Your task to perform on an android device: Tomorrow, my friend will come to my place in Lyon City. He is new in this city and doesn't know any places in it, so I want to share my location.
Image 0: 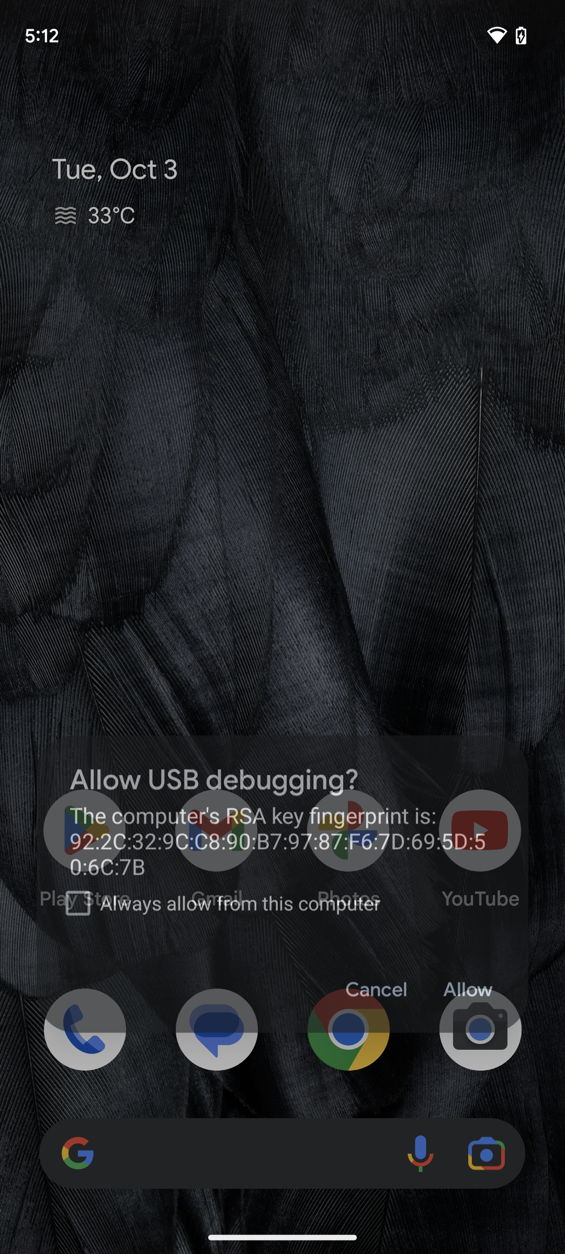
open the Google Maps app
Step 0: open app "Maps"
Image 1: 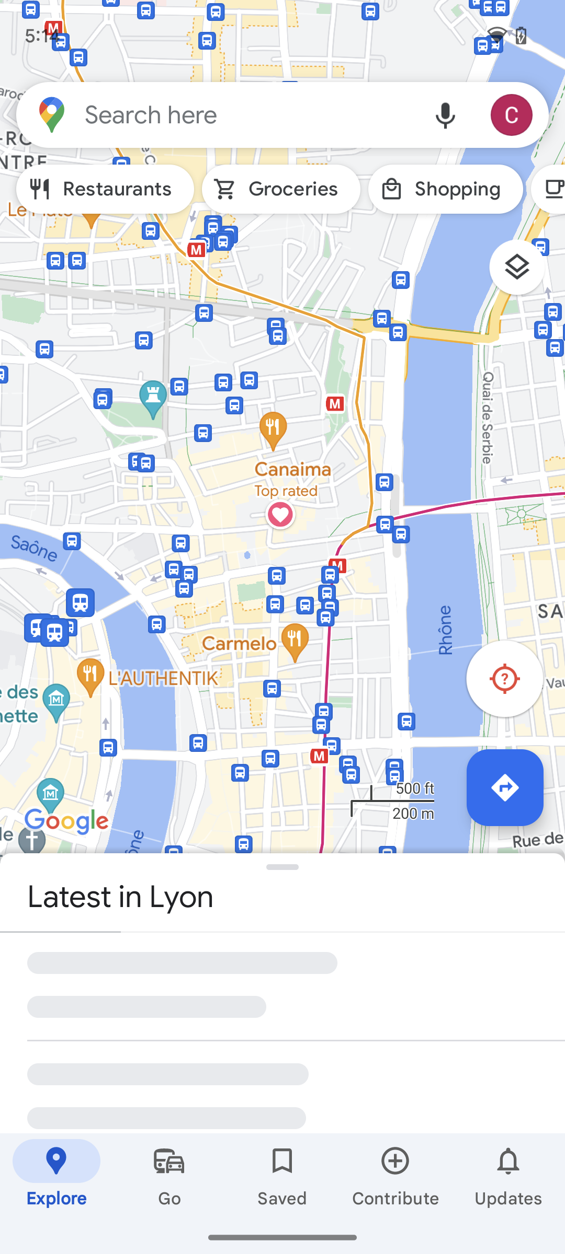
open the Google Maps app
Step 1: wait
Image 2: 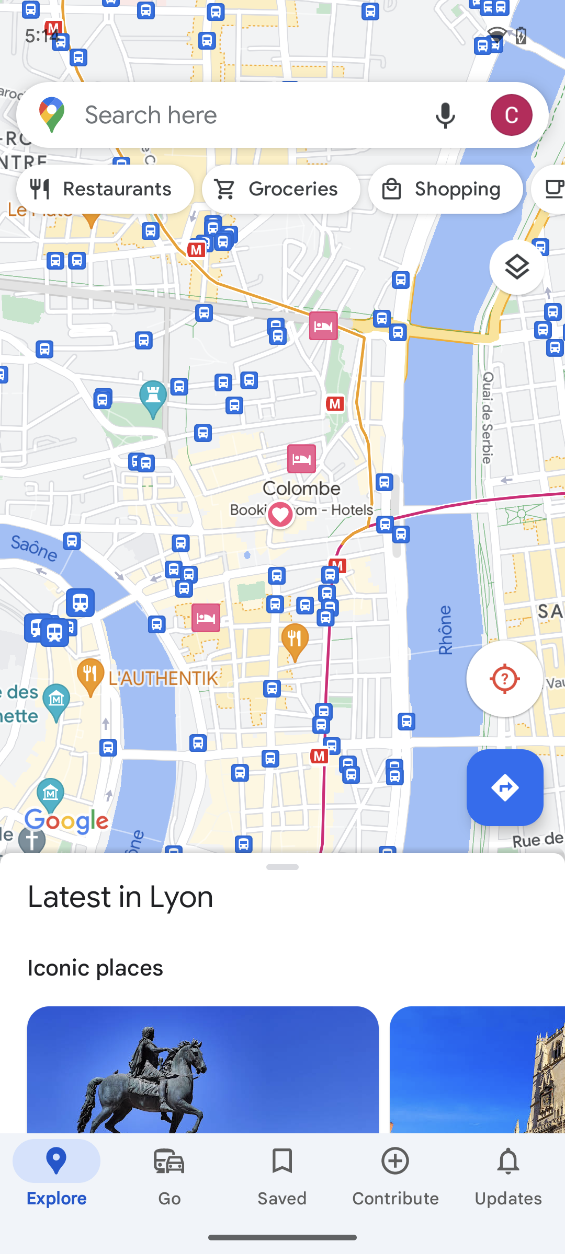
open the Google Maps app
Step 2: wait
Image 3: 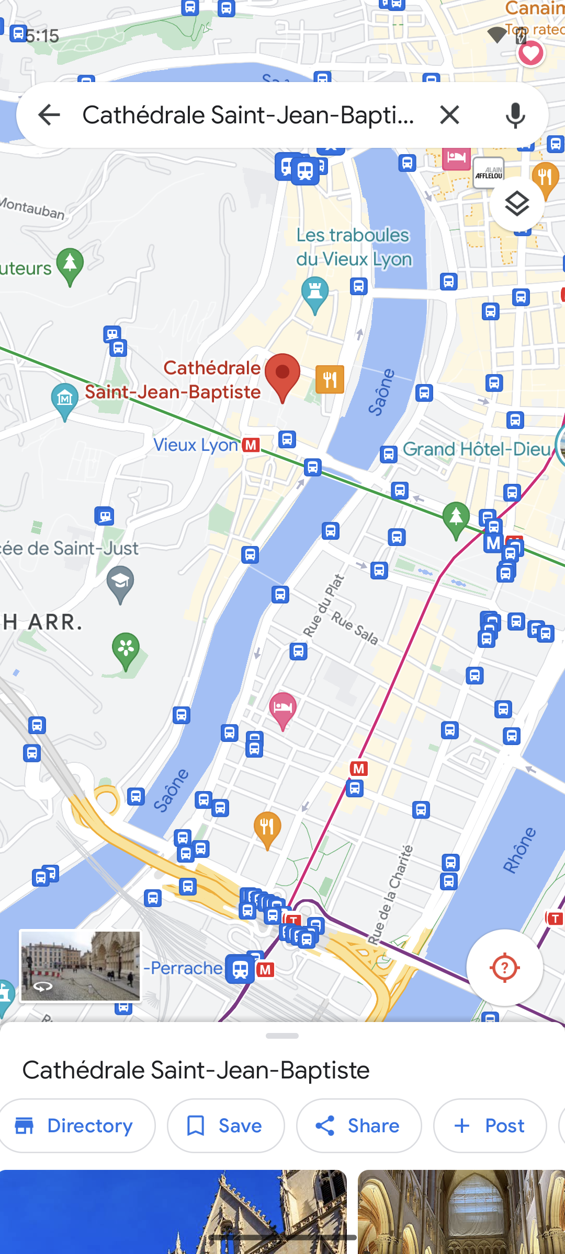
Tap on the share icon present at the bottom of the screen.
Step 3: click (359, 1125)
Image 5: 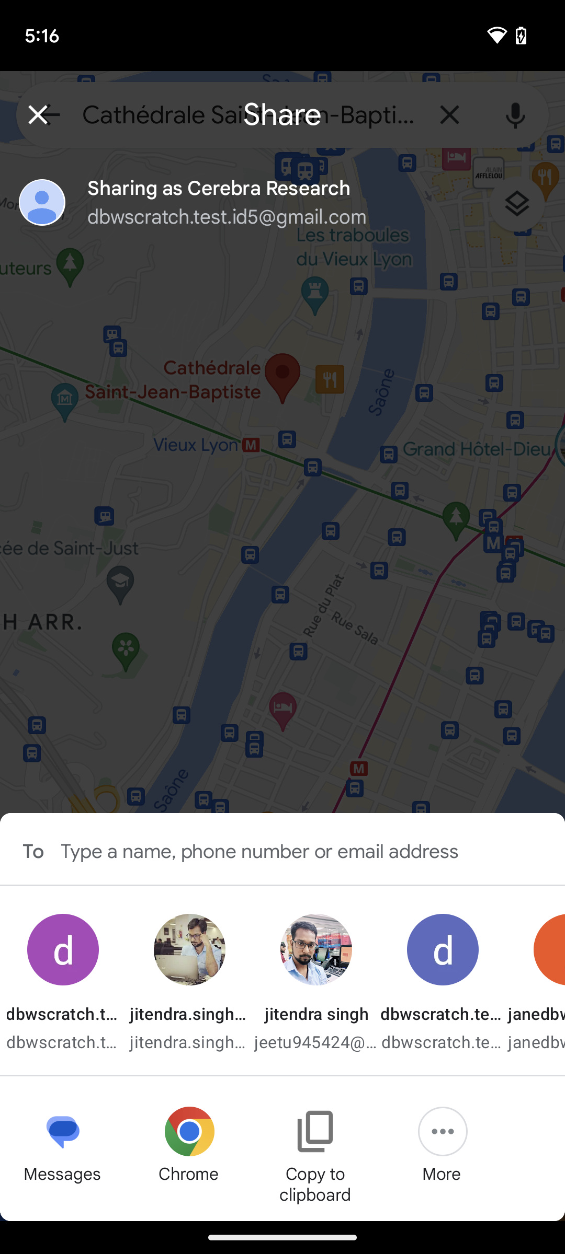
Tap on the share icon present at the bottom of the screen.
Step 5: wait
Image 6: 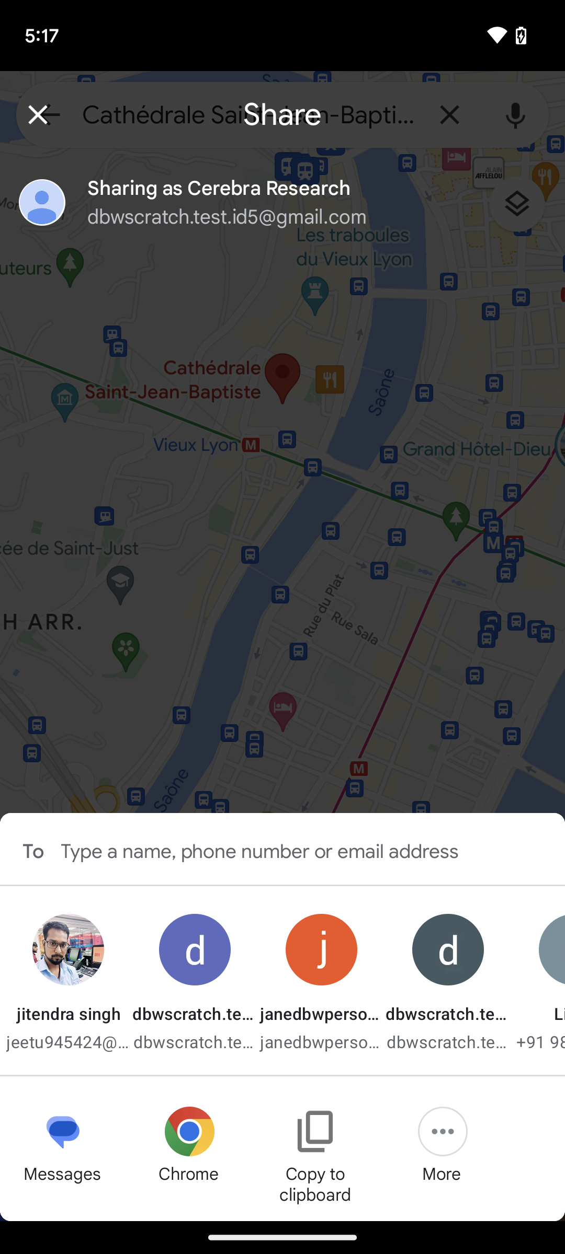
Tap on the share icon present at the bottom of the screen.
Step 6: click (330, 954)
Image 7: 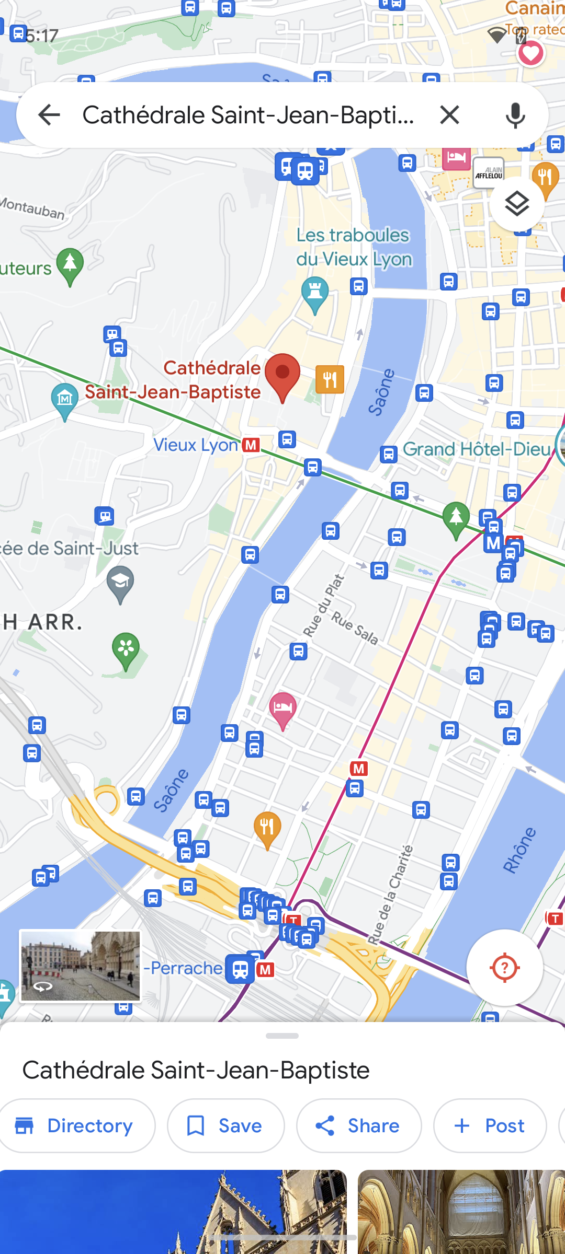
Tap on the share icon present at the bottom of the screen.
Step 7: wait
Image 8: 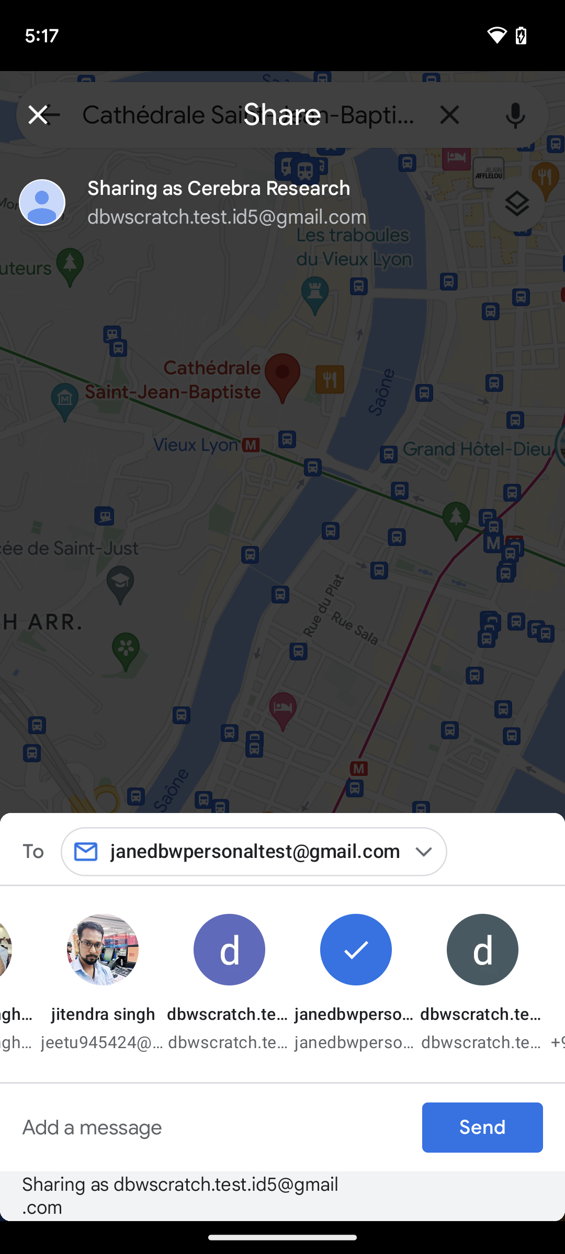
Tap on the send icon present at the bottom of the screen.
Step 8: click (482, 1127)